Your task to perform on an android device: In the Breethe app, I would like to begin the meditation for full body relaxation.
Image 0: 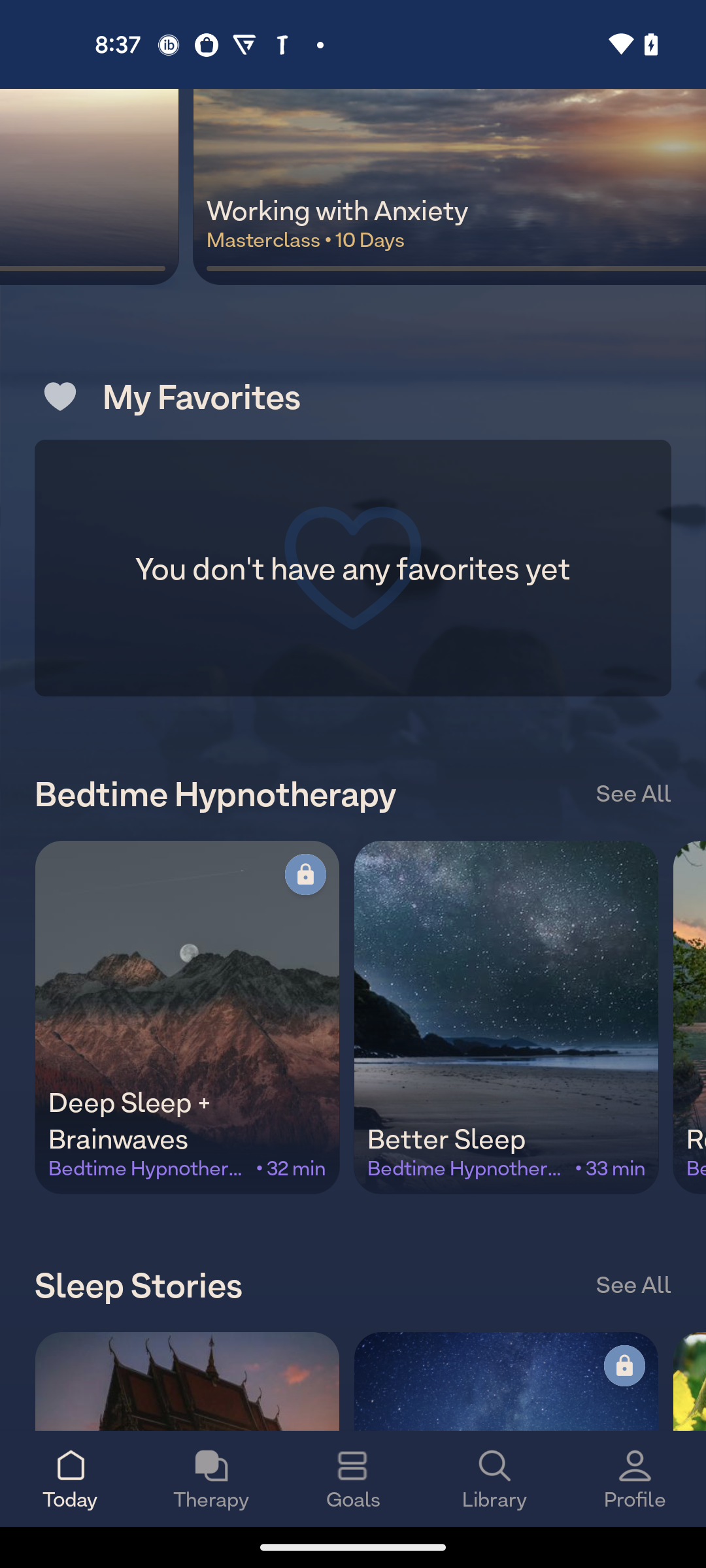
Click on the search icon
Step 0: click (494, 1478)
Image 1: 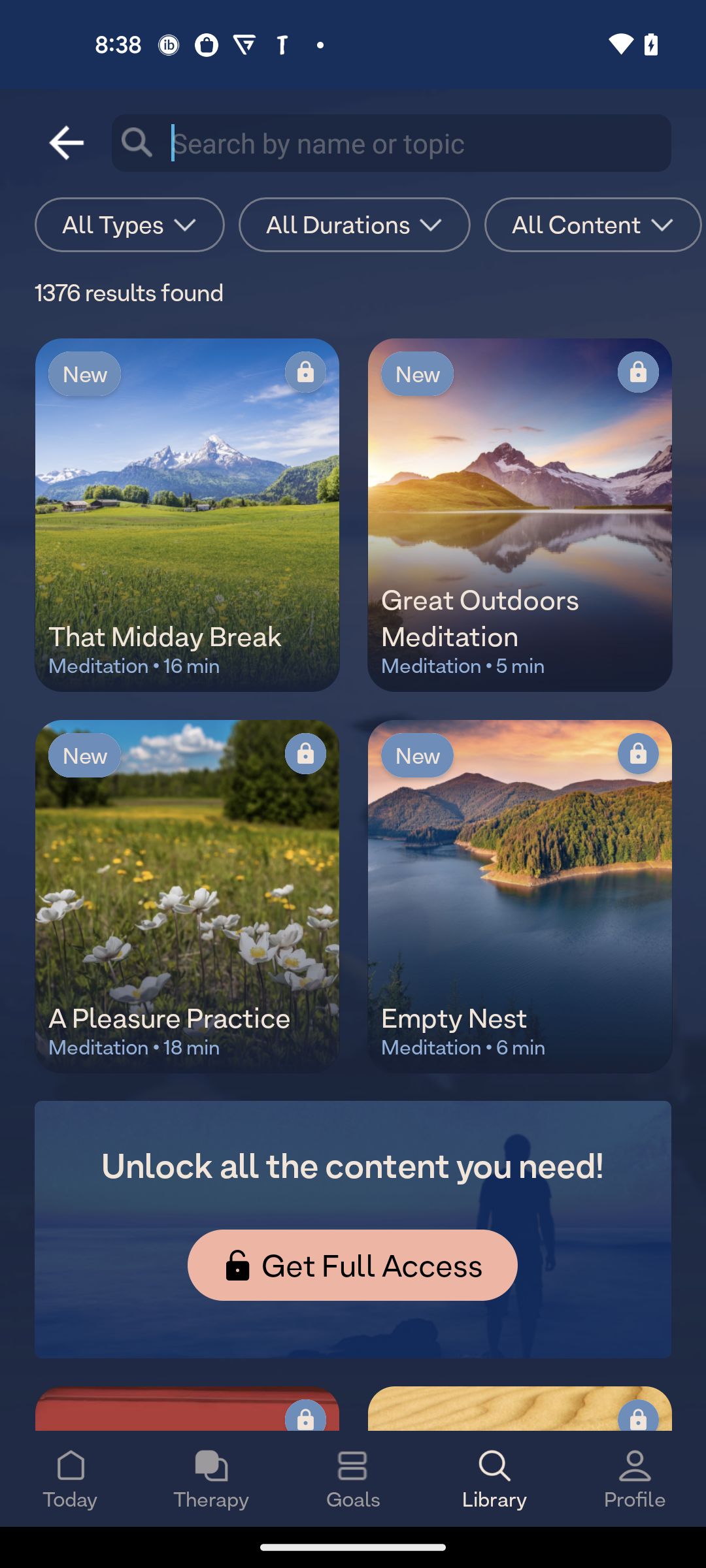
Click on the search bar
Step 1: click (400, 143)
Image 2: 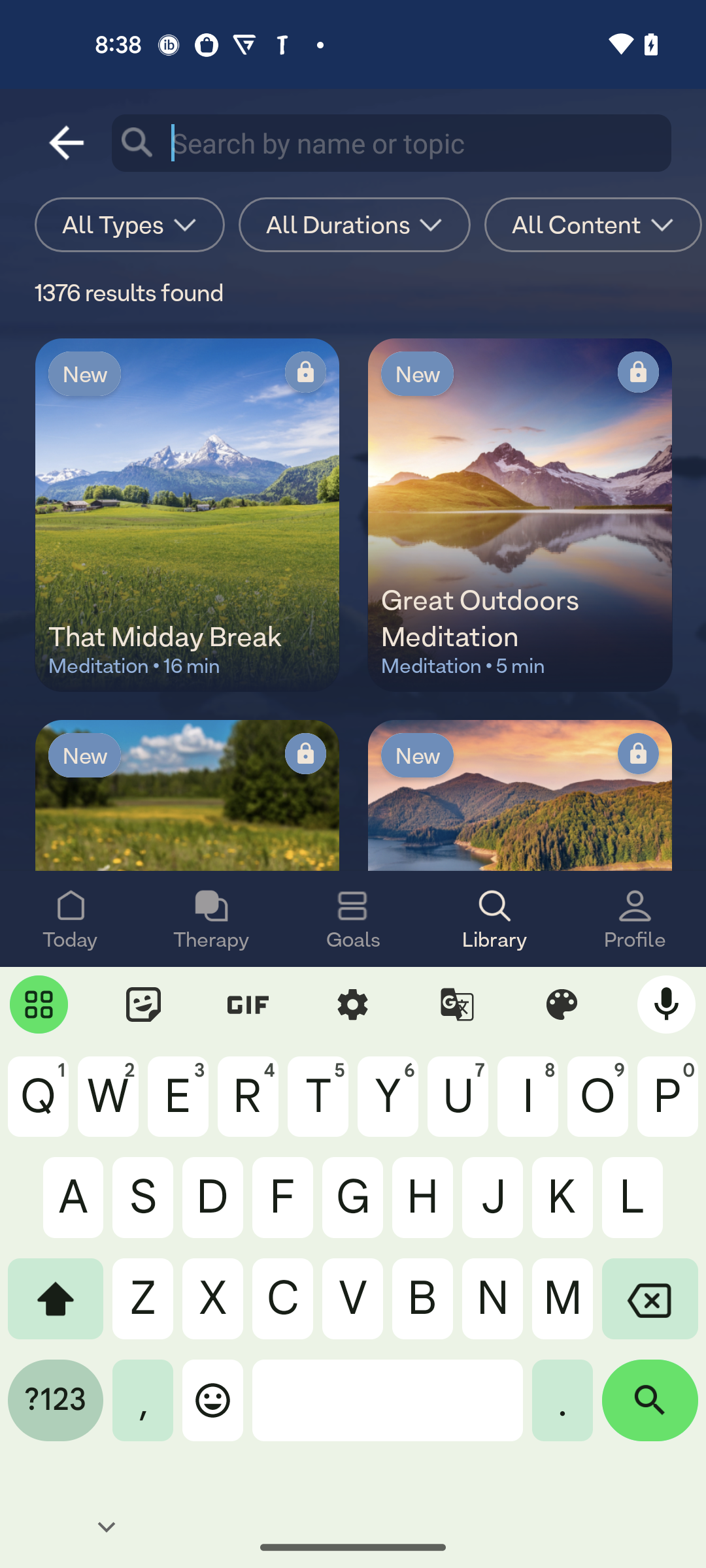
Enter a meditation as full body relaxation
Step 2: type "full body relaxation"
Image 3: 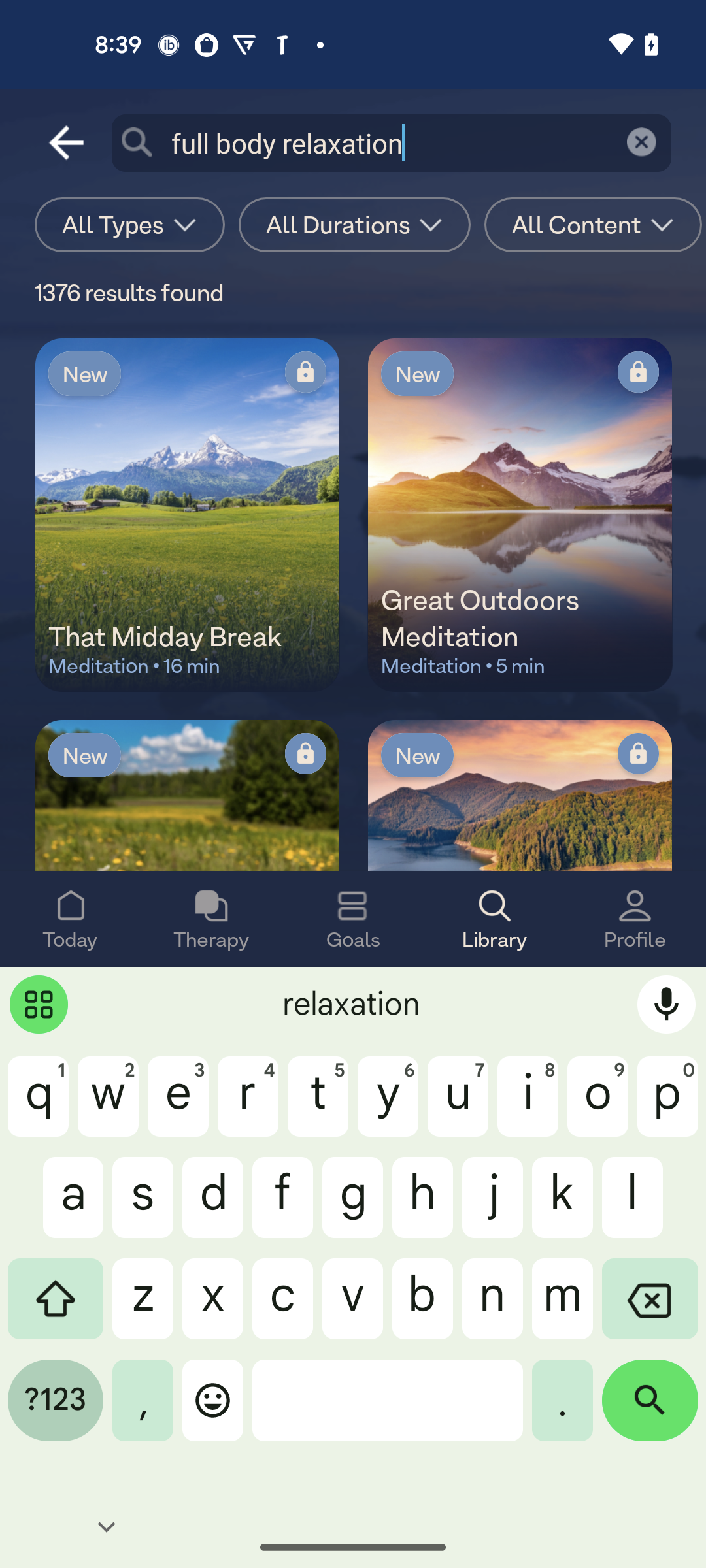
Click on the search icon
Step 3: click (650, 1410)
Image 4: 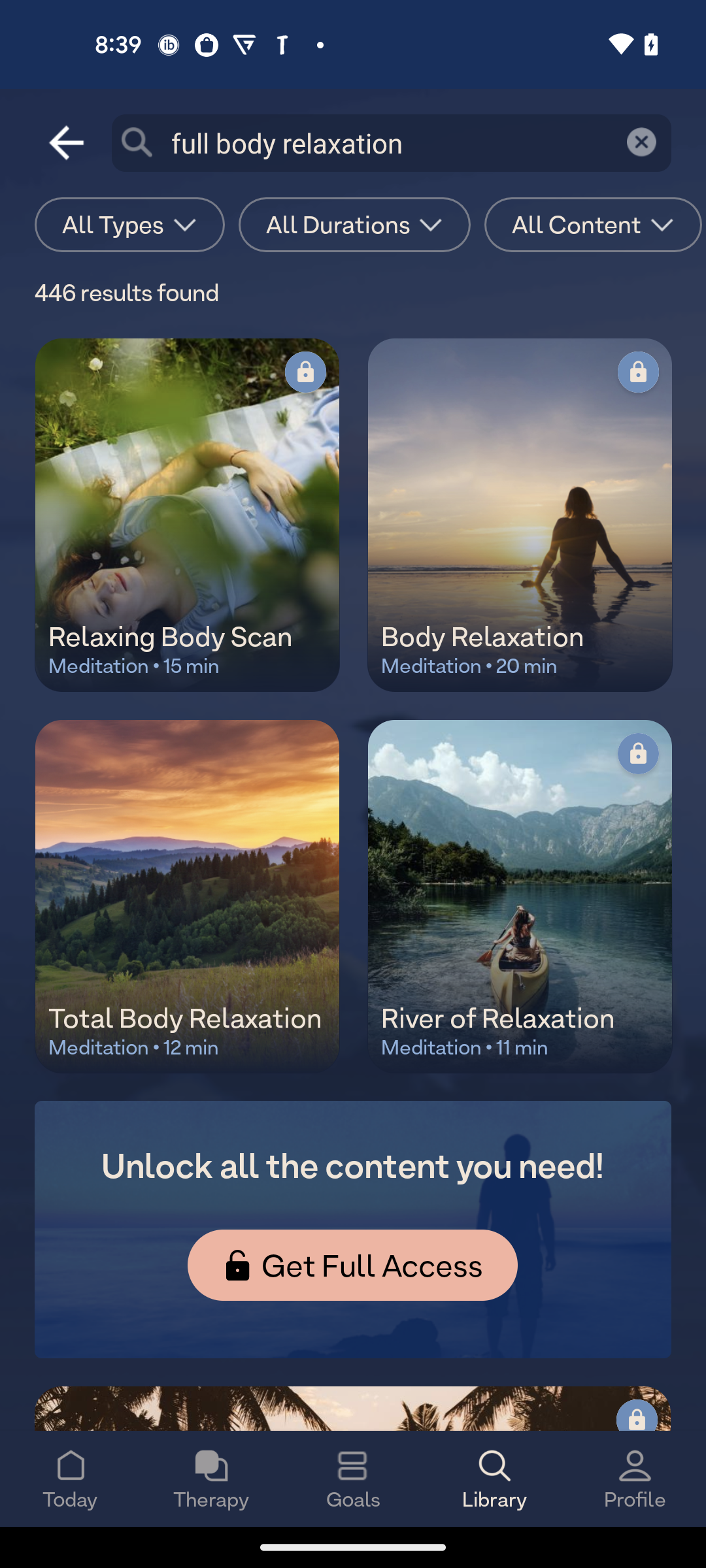
Click on the Total body Relaxation meditation 
Step 4: click (187, 896)
Image 5: 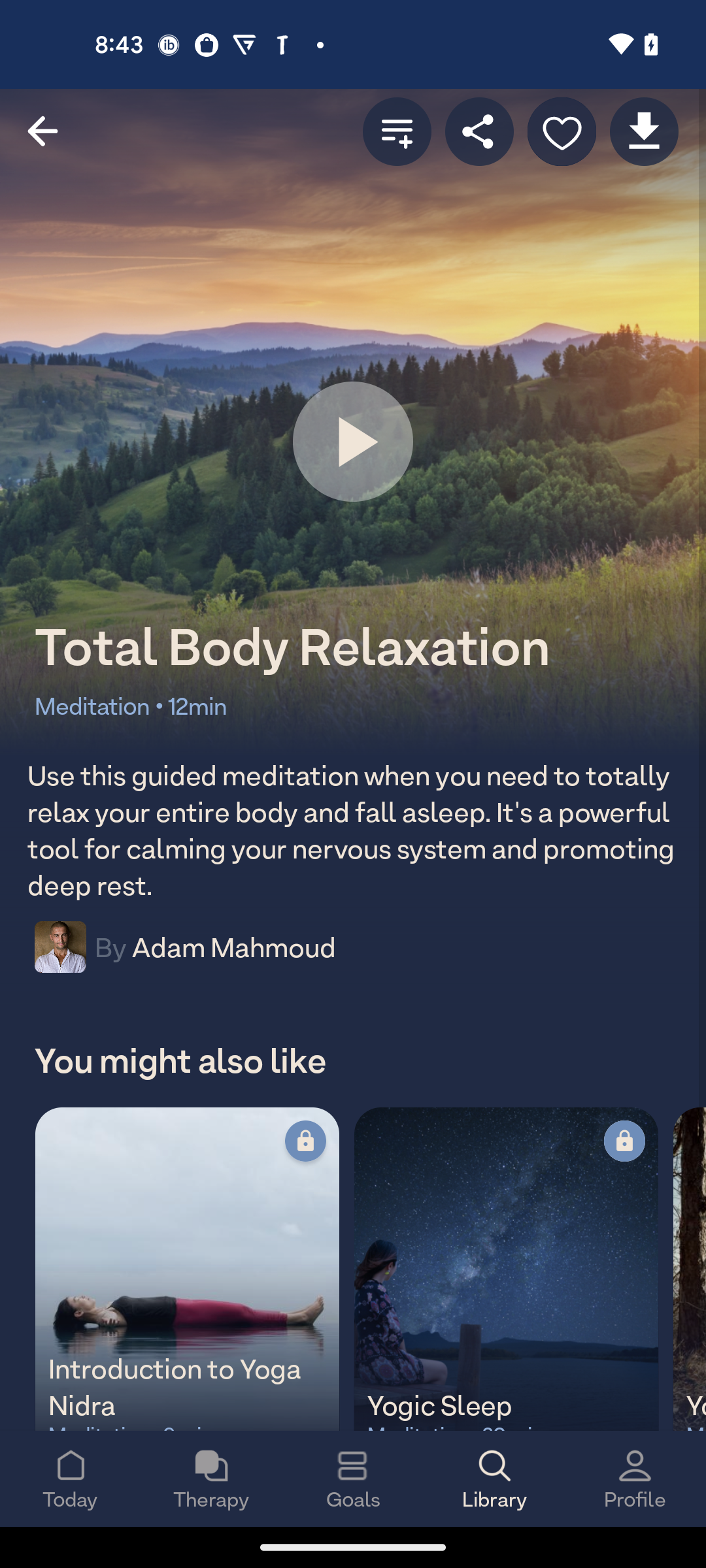
Click on the play button 
Step 5: click (353, 441)
Image 6: 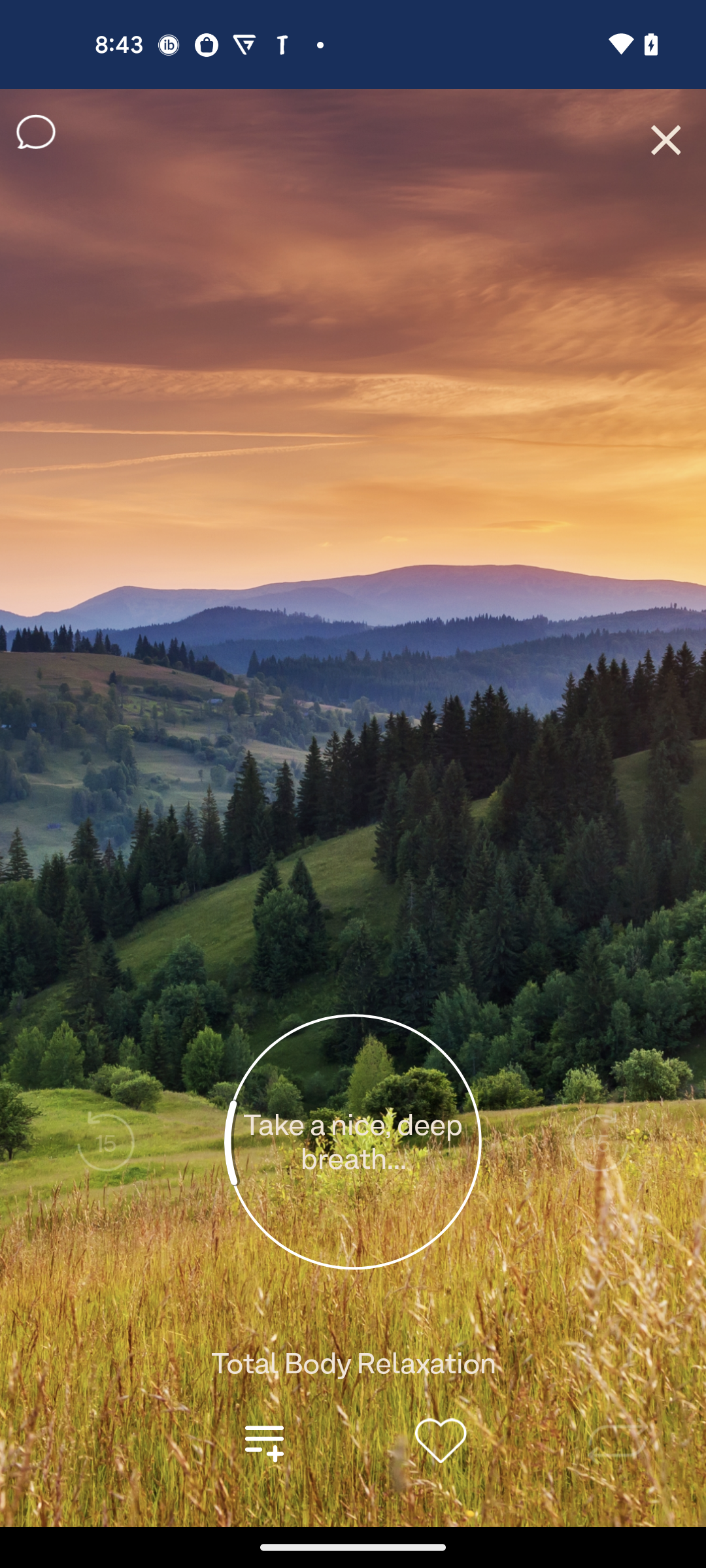
Click on the play button 
Step 6: wait